Your task to perform on an android device: I'm feeling a little lazy and tired, which isn't good for me. Create a Homeworkout app account for me.
Image 0: 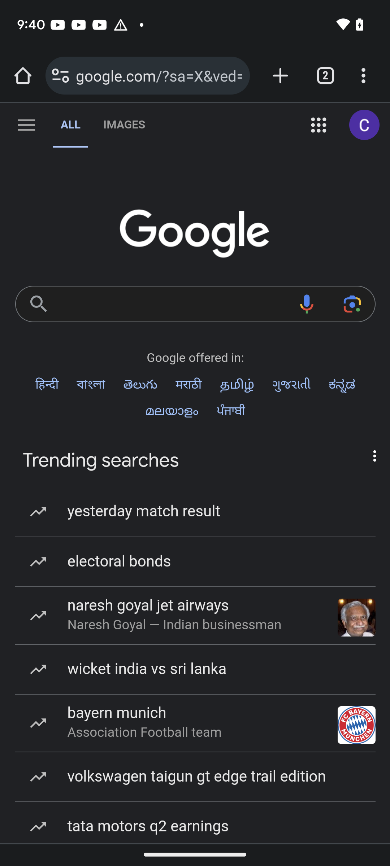
open homeworkout app
Step 0: open app "Home Workout"
Image 1: 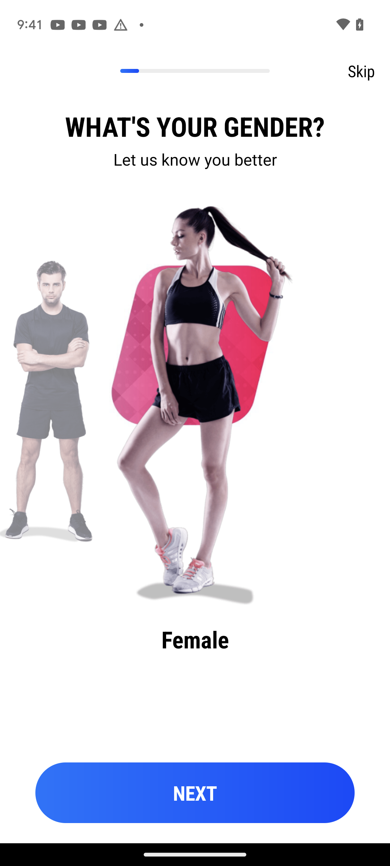
Click on next option
Step 1: click (195, 793)
Image 2: 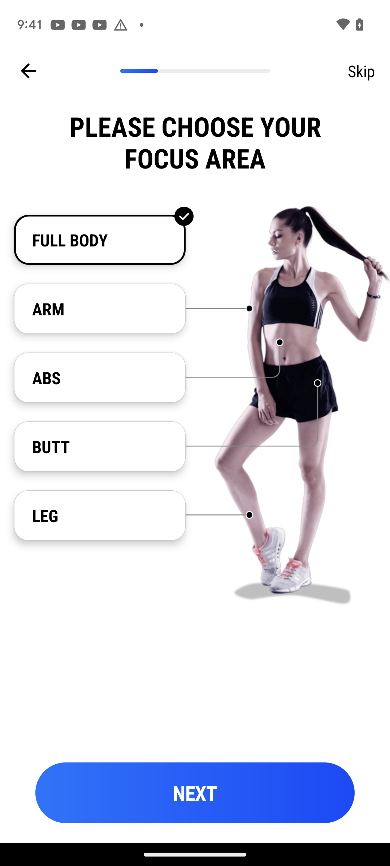
Click on next option
Step 2: click (195, 793)
Image 4: 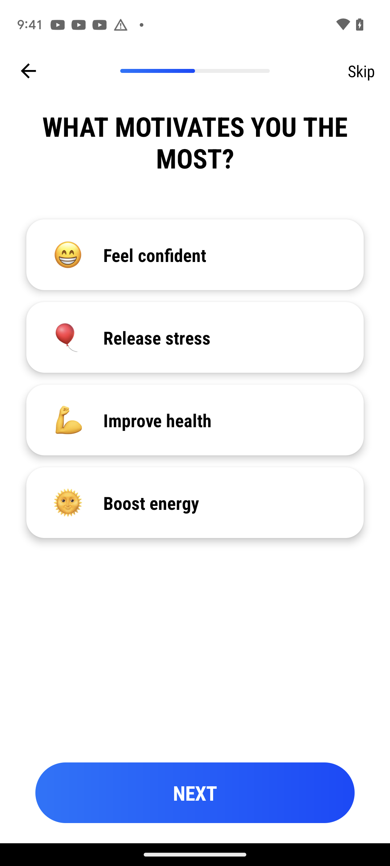
Click on improve health option
Step 4: click (157, 420)
Image 5: 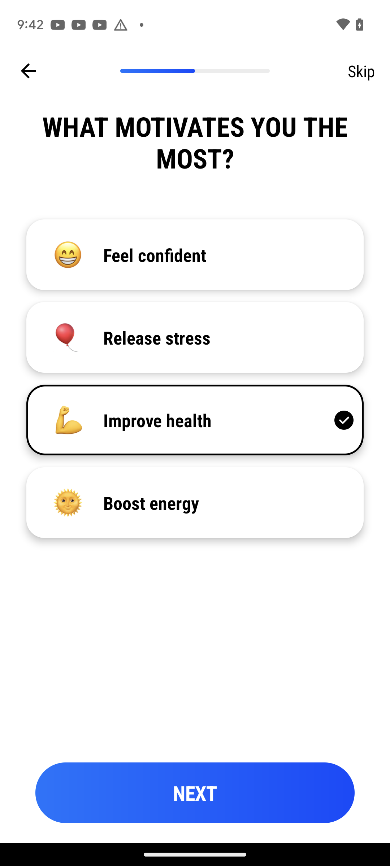
Click on improve health option
Step 5: click (157, 420)
Image 7: 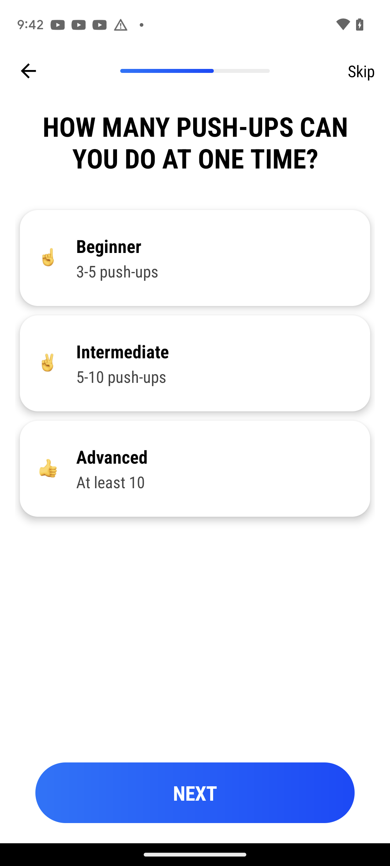
Click on next option
Step 7: click (195, 793)
Image 8: 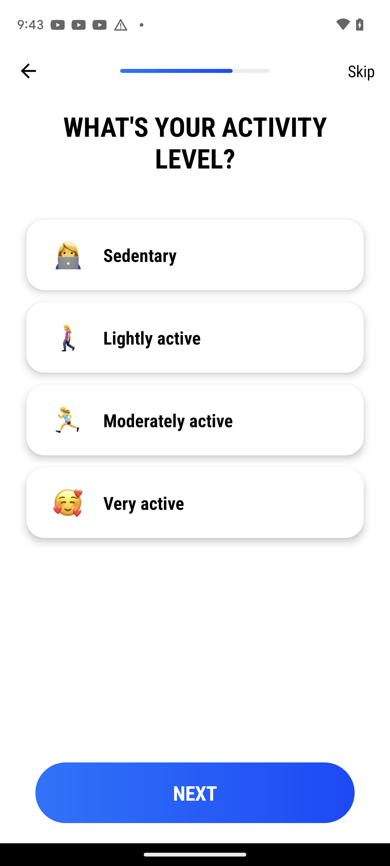
Click on next option
Step 8: click (195, 793)
Image 9: 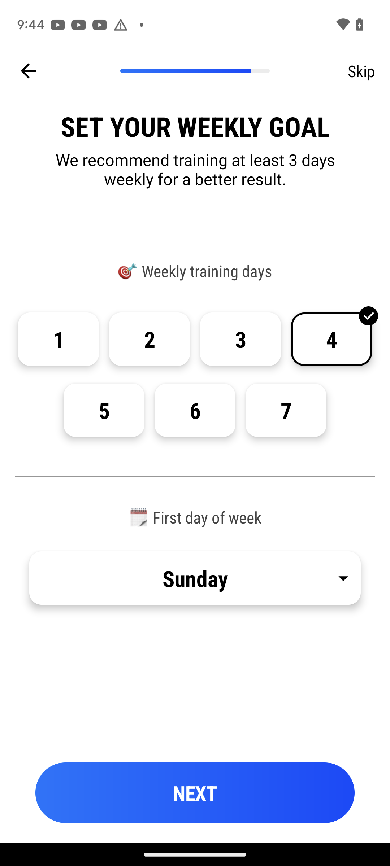
Click on next option
Step 9: click (195, 793)
Image 10: 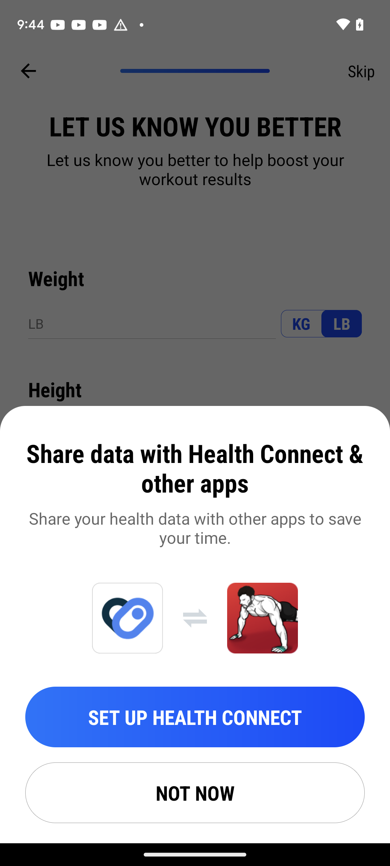
Click on next option
Step 10: wait